Your task to perform on an android device: I'm going to start learning Portuguese so I can have something productive to do with my time. I've made the decision to study Portuguese with the Busuu app.
Image 1: 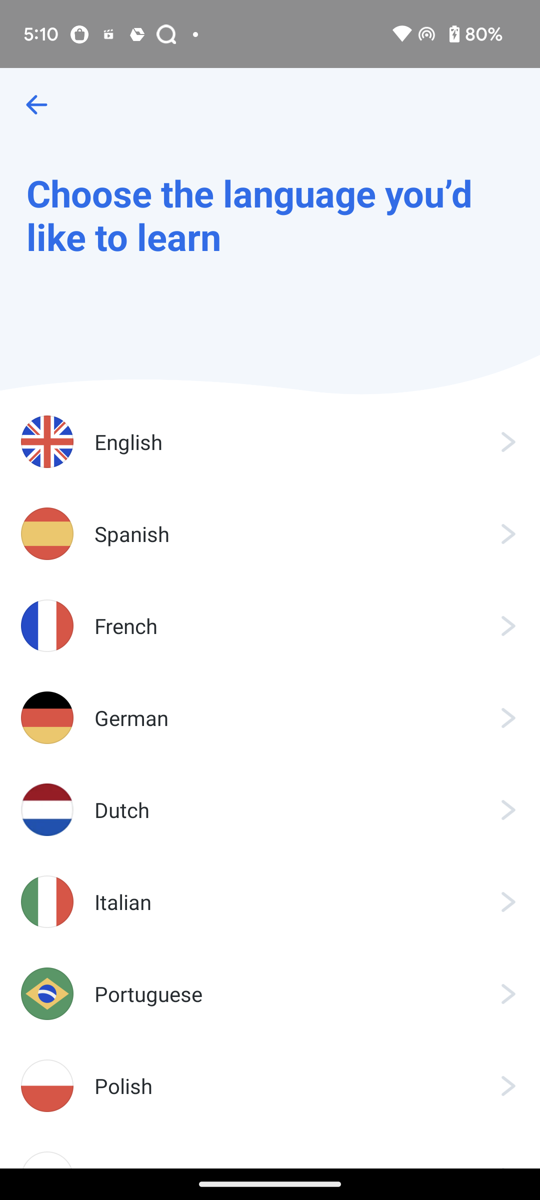
choose language Portuguese
Step 1: click (148, 993)